Your task to perform on an android device: View the details of Mother Dairy Tadka Buttermilk on the Blinkit app.
Image 0: 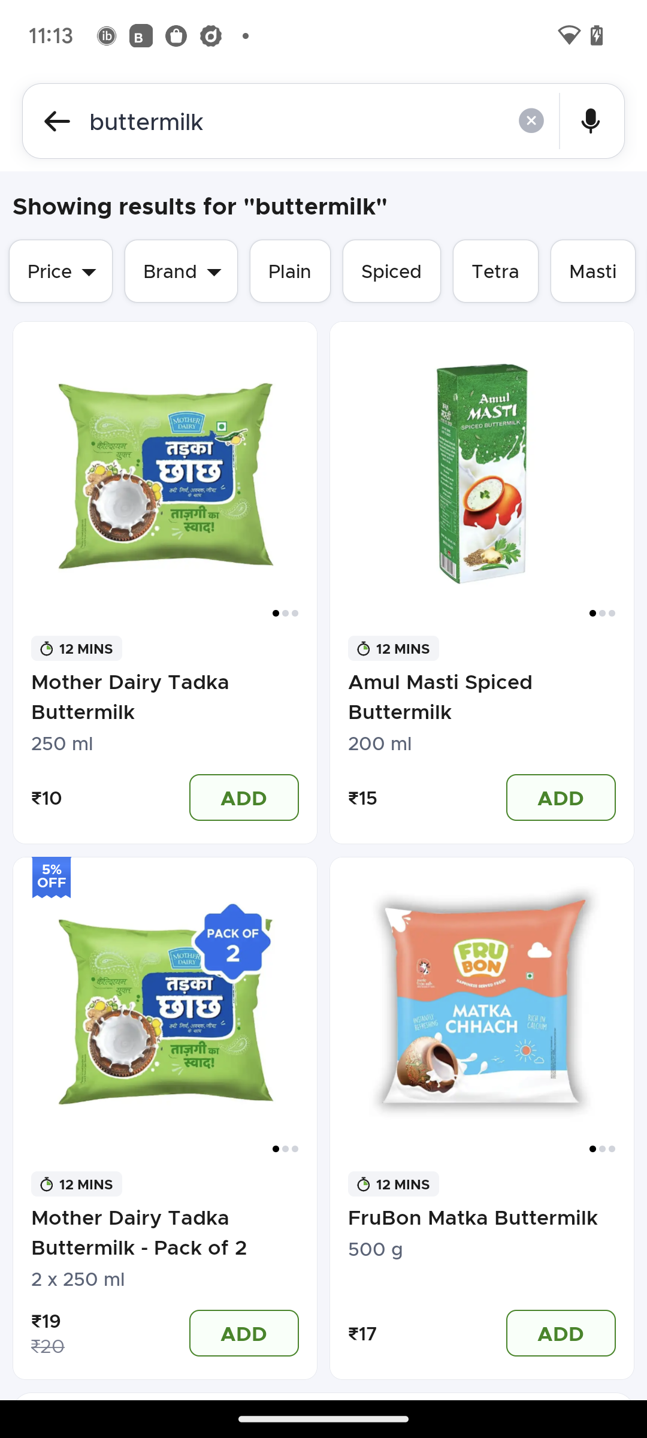
Click on the first image on the left side of the screen.
Step 0: click (128, 569)
Image 1: 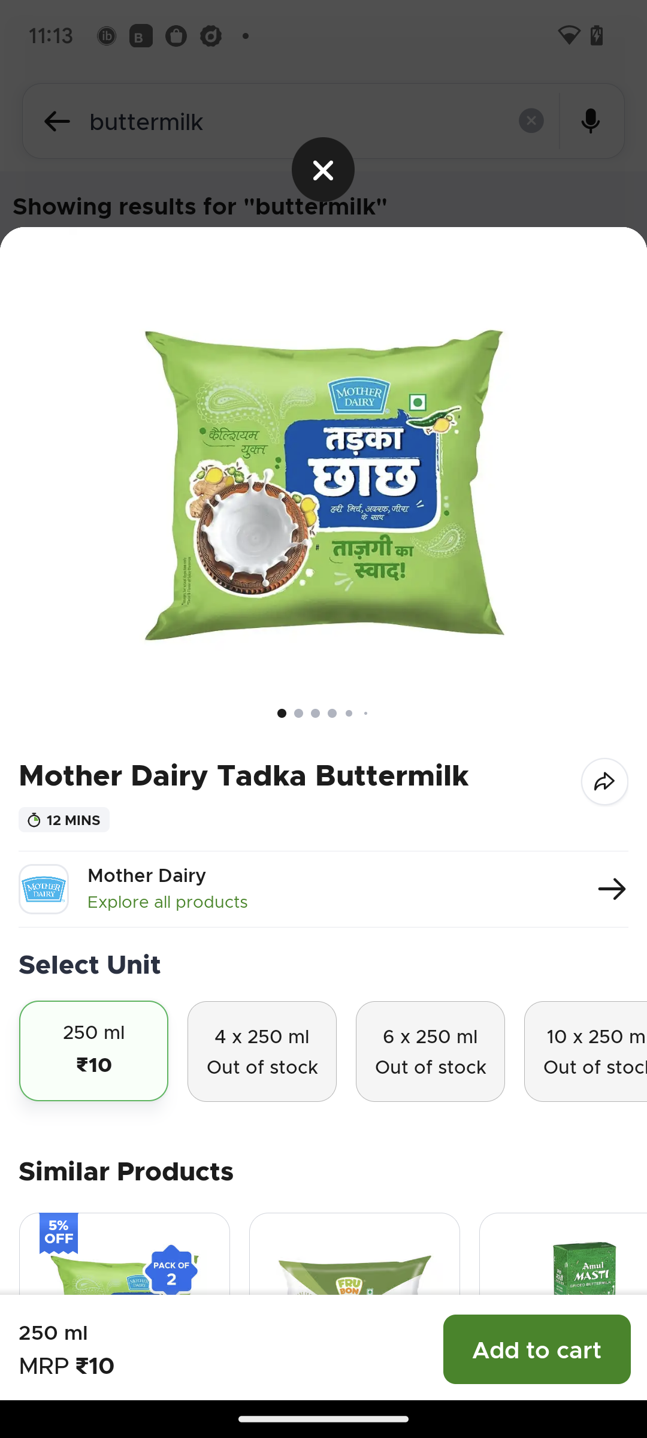
Scroll up
Step 1: scroll down
Image 2: 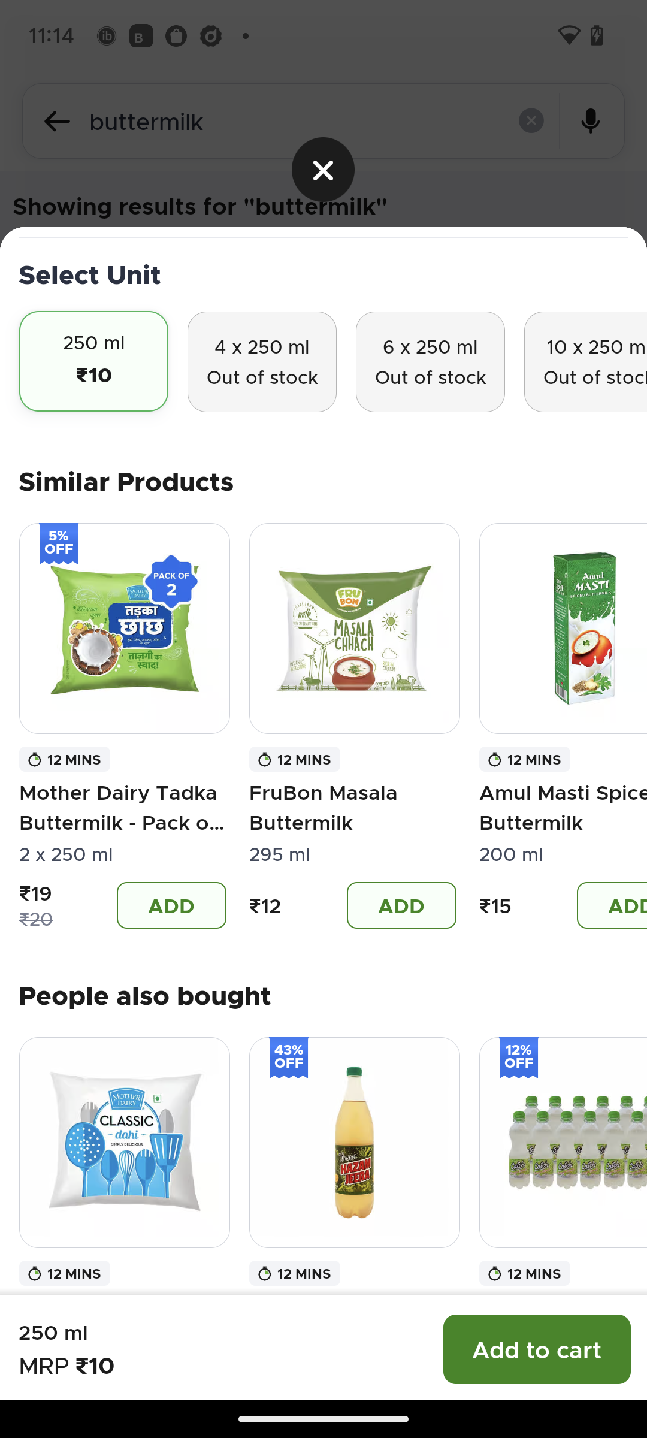
Scroll up
Step 2: scroll down